Your task to perform on an android device: Open the Polaris Office app and share the Conversation file with dbwscratch.test.id10@gmail.com.
Image 1: 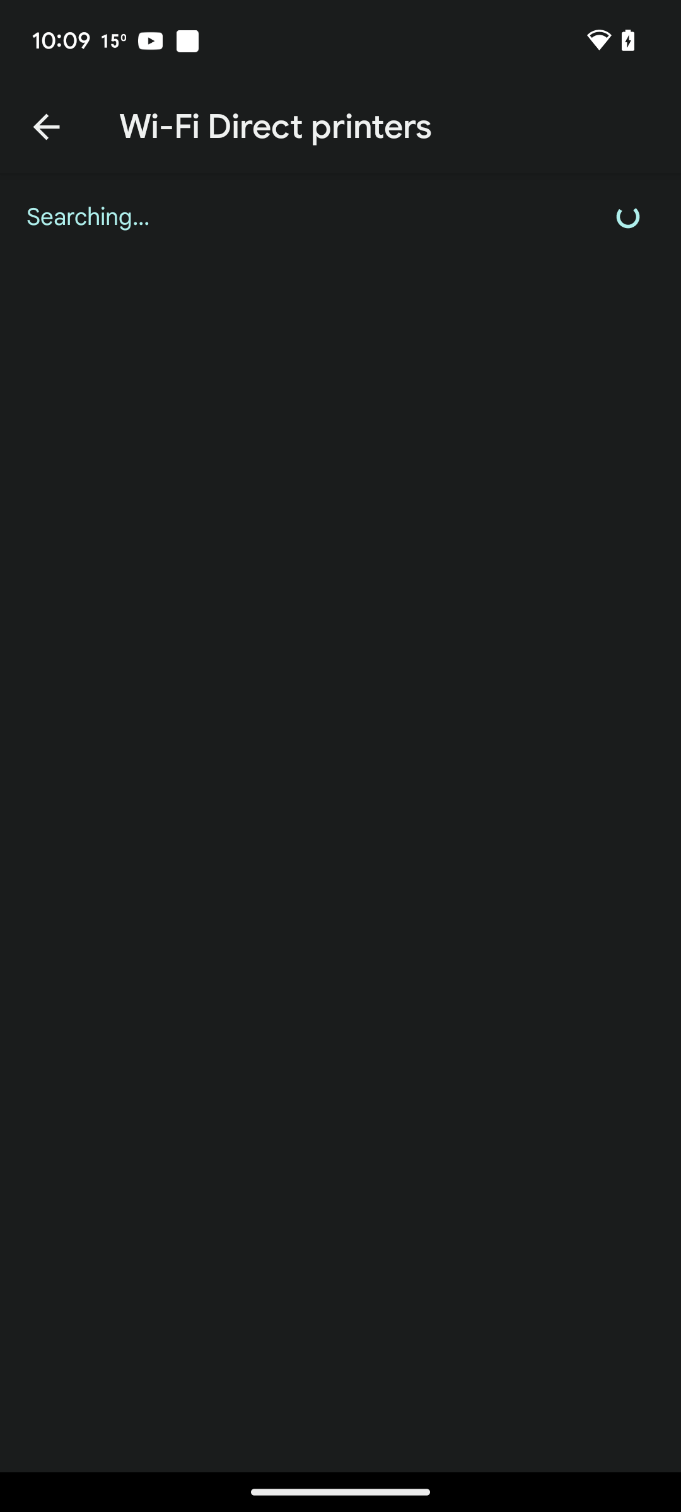
Go back to the conversation document content
Step 1: press back button
Image 2: 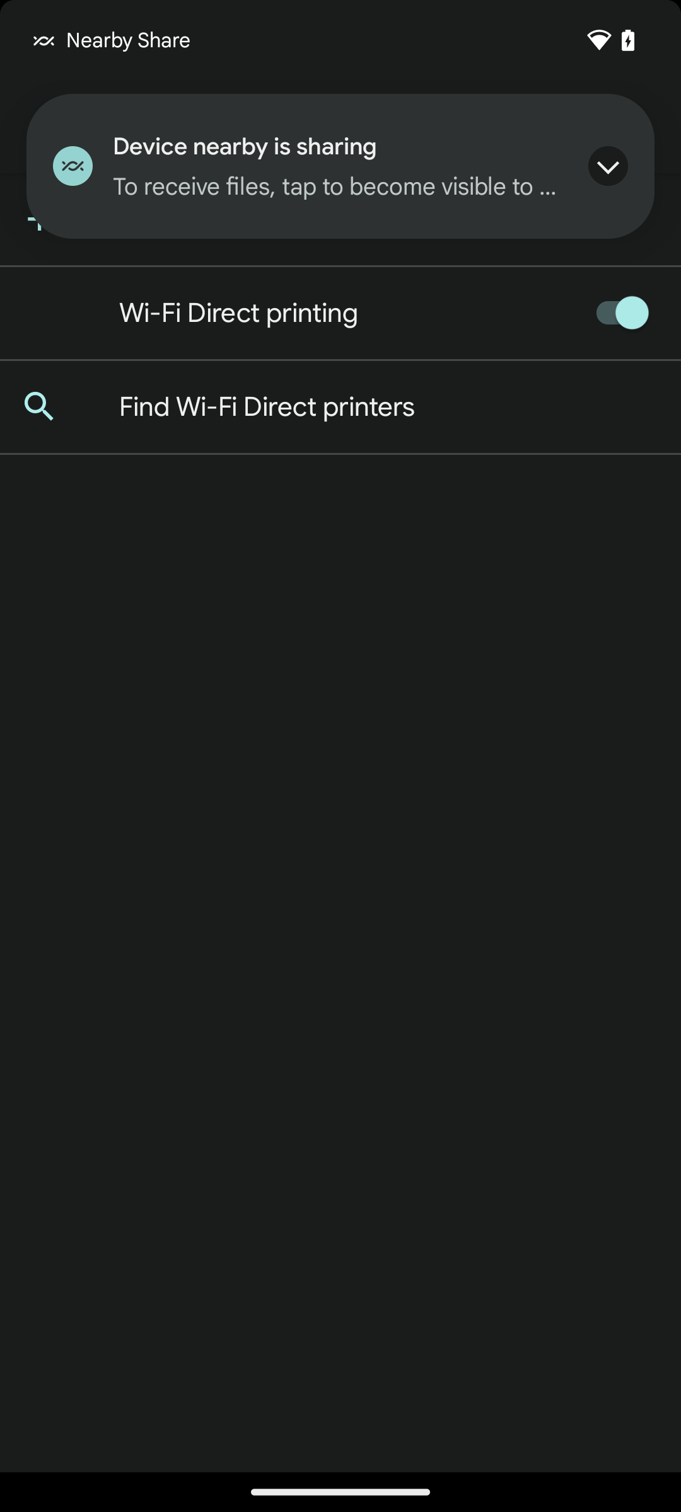
Go back to the conversation document content
Step 2: press back button
Image 3: 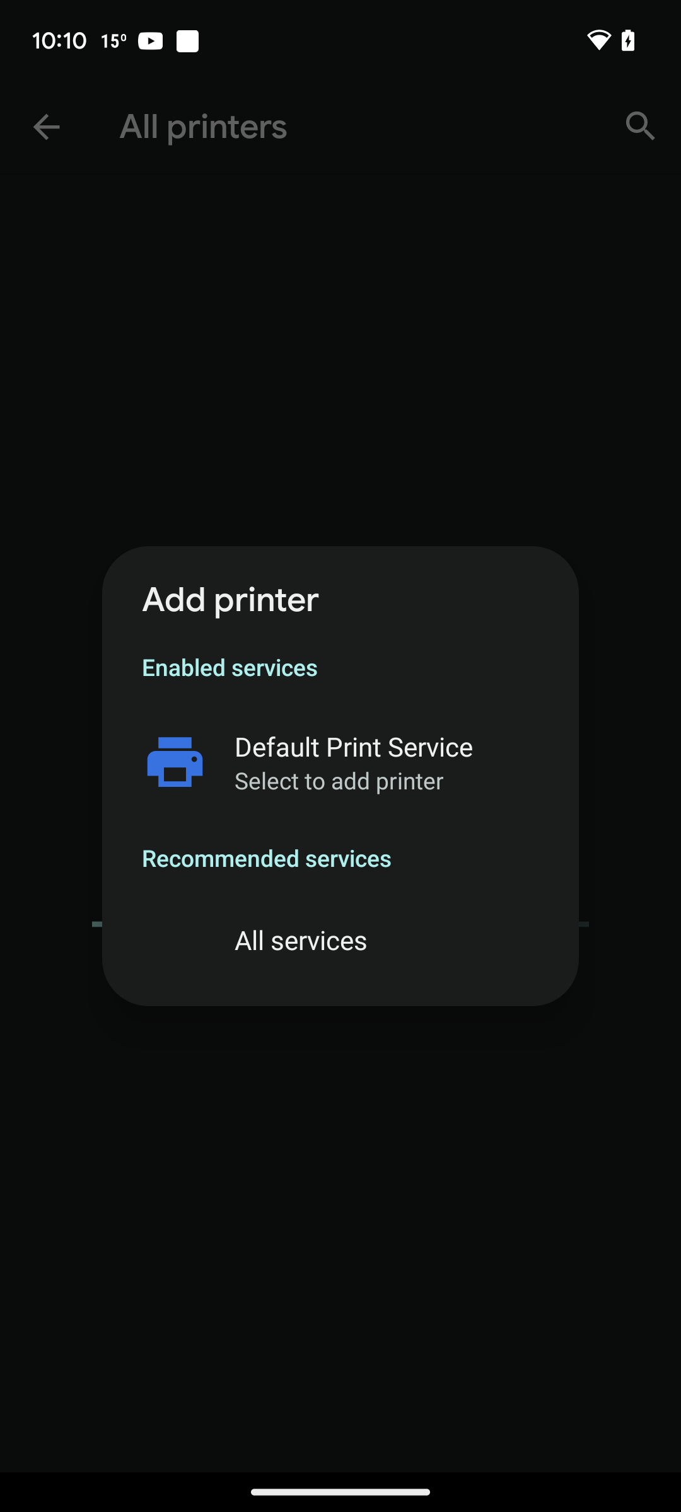
Go back to the conversation document content
Step 3: press back button
Image 4: 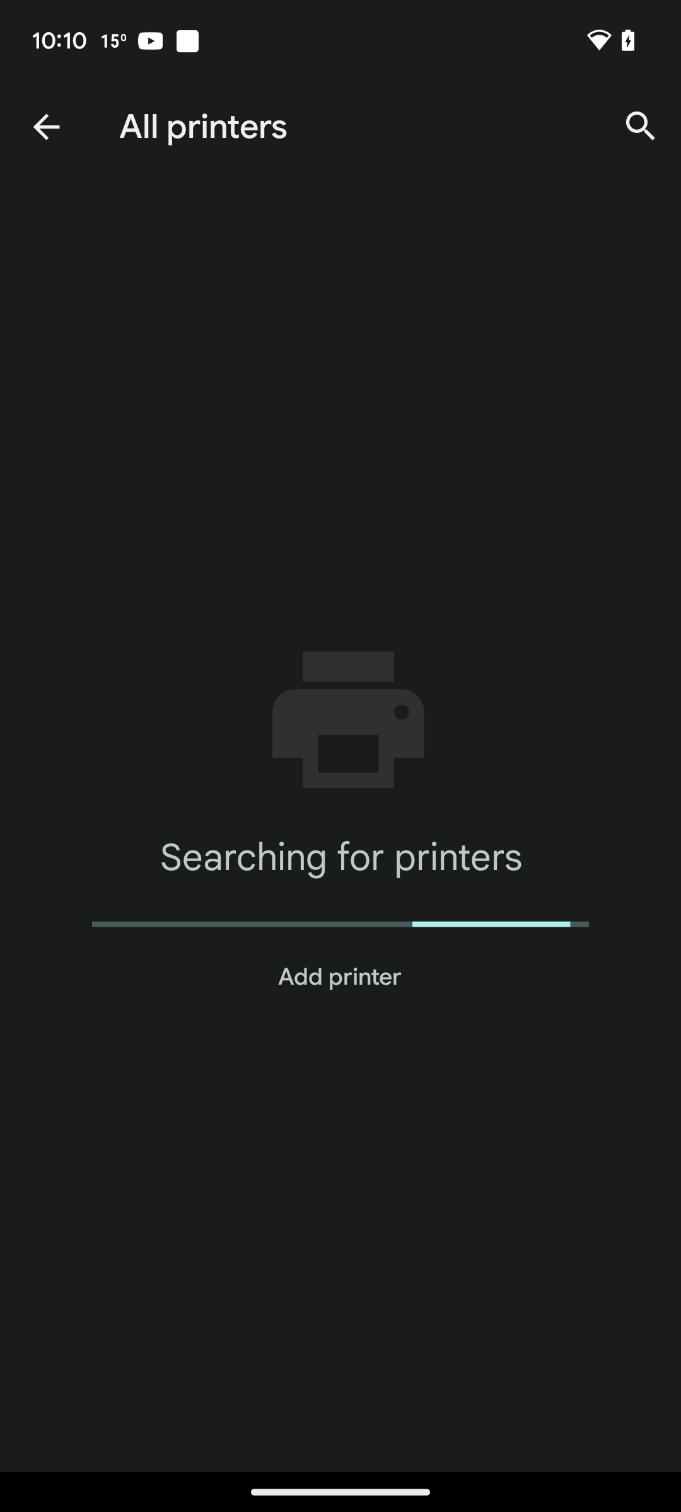
Go back to the conversation document content
Step 4: press back button
Image 5: 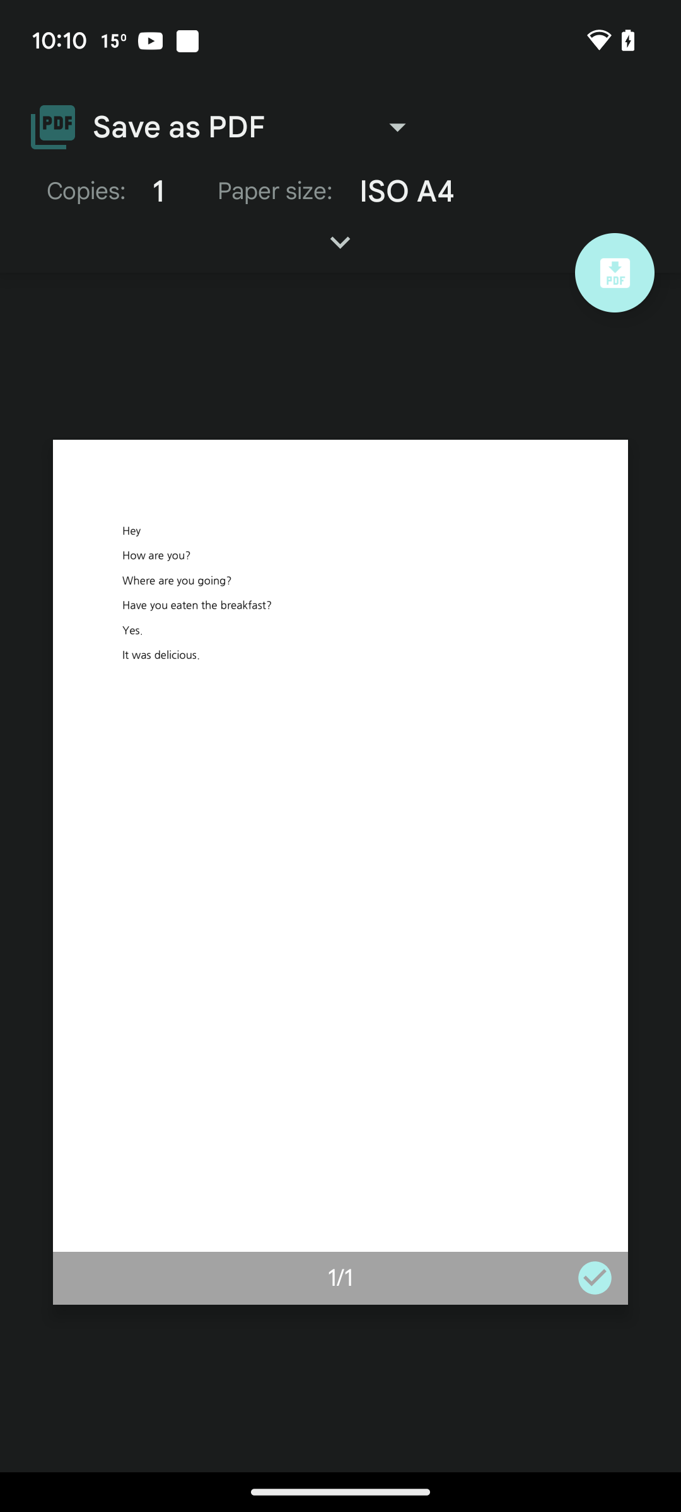
Go back to the conversation document content
Step 5: press back button
Image 7: 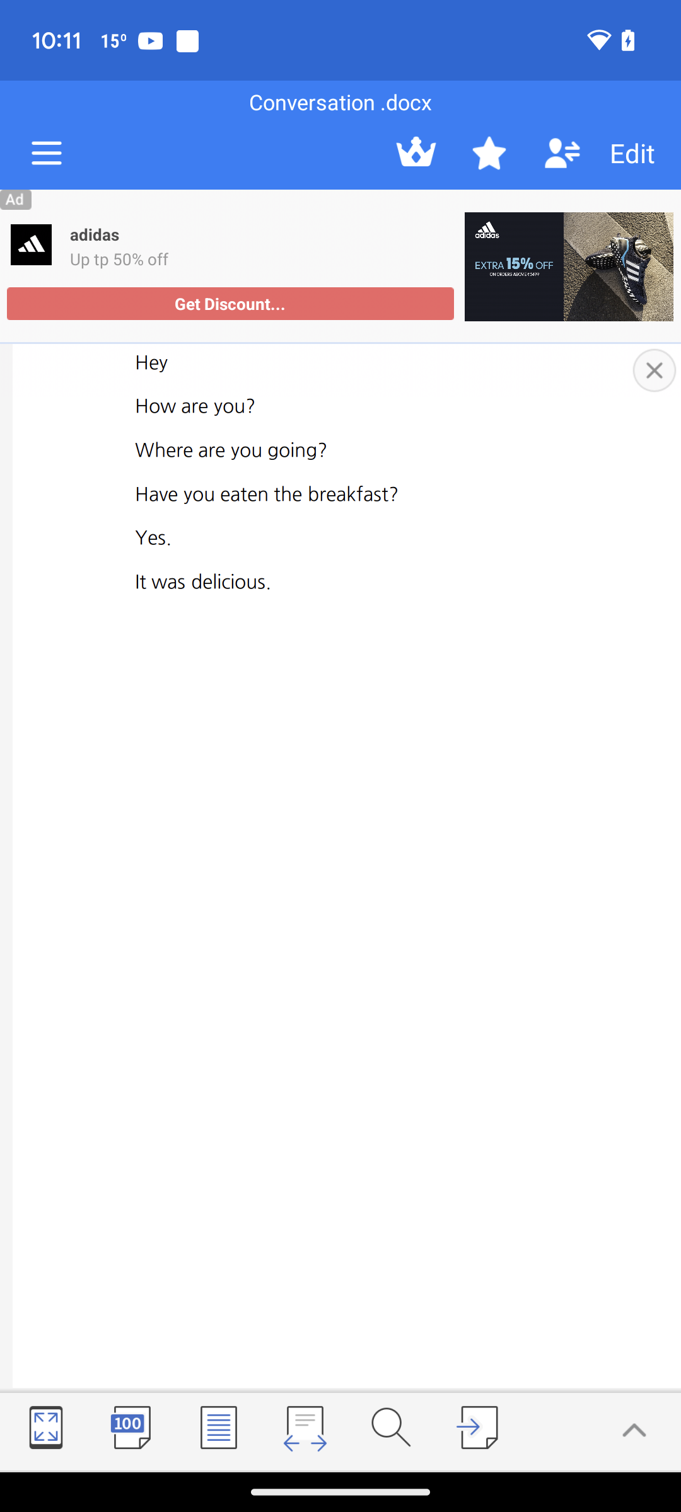
Click on the three vertical lines at the top left corner of the screen
Step 7: click (46, 153)
Image 8: 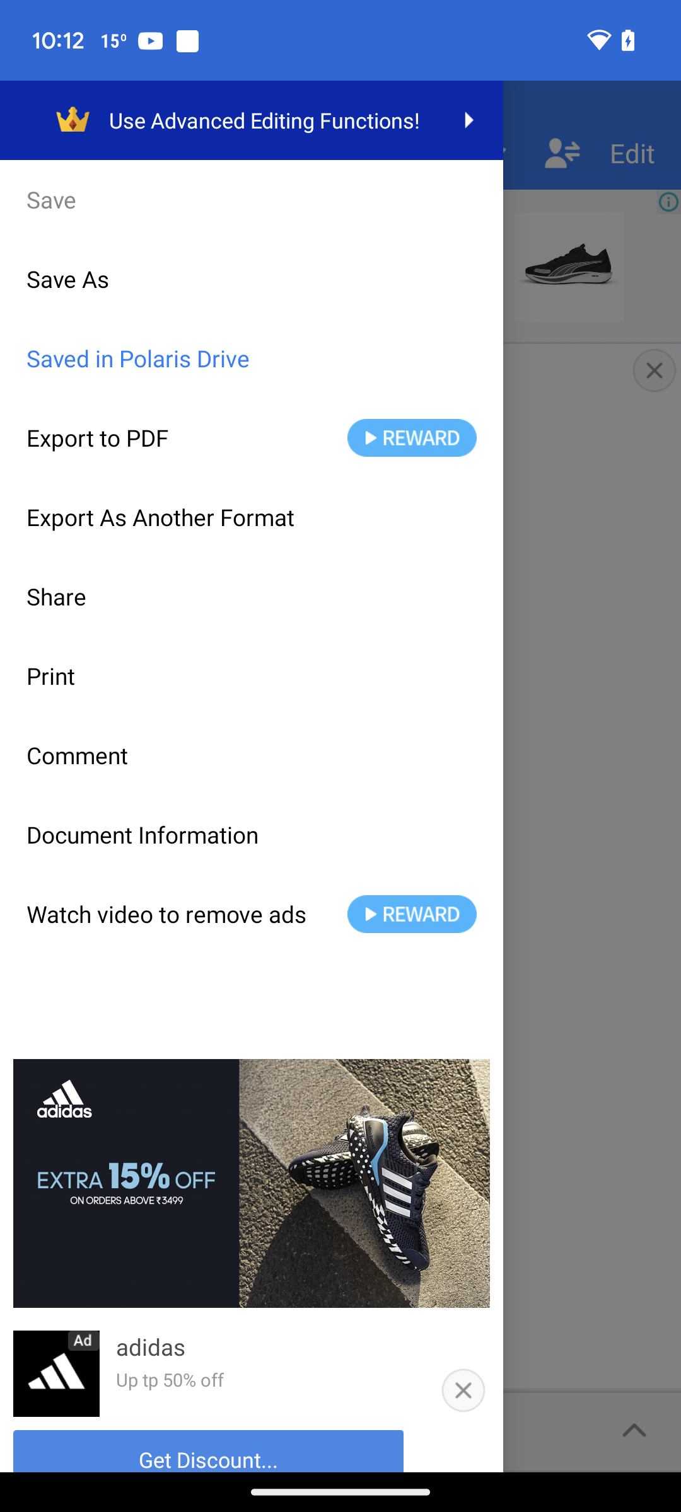
Click on the share option
Step 8: click (251, 596)
Image 9: 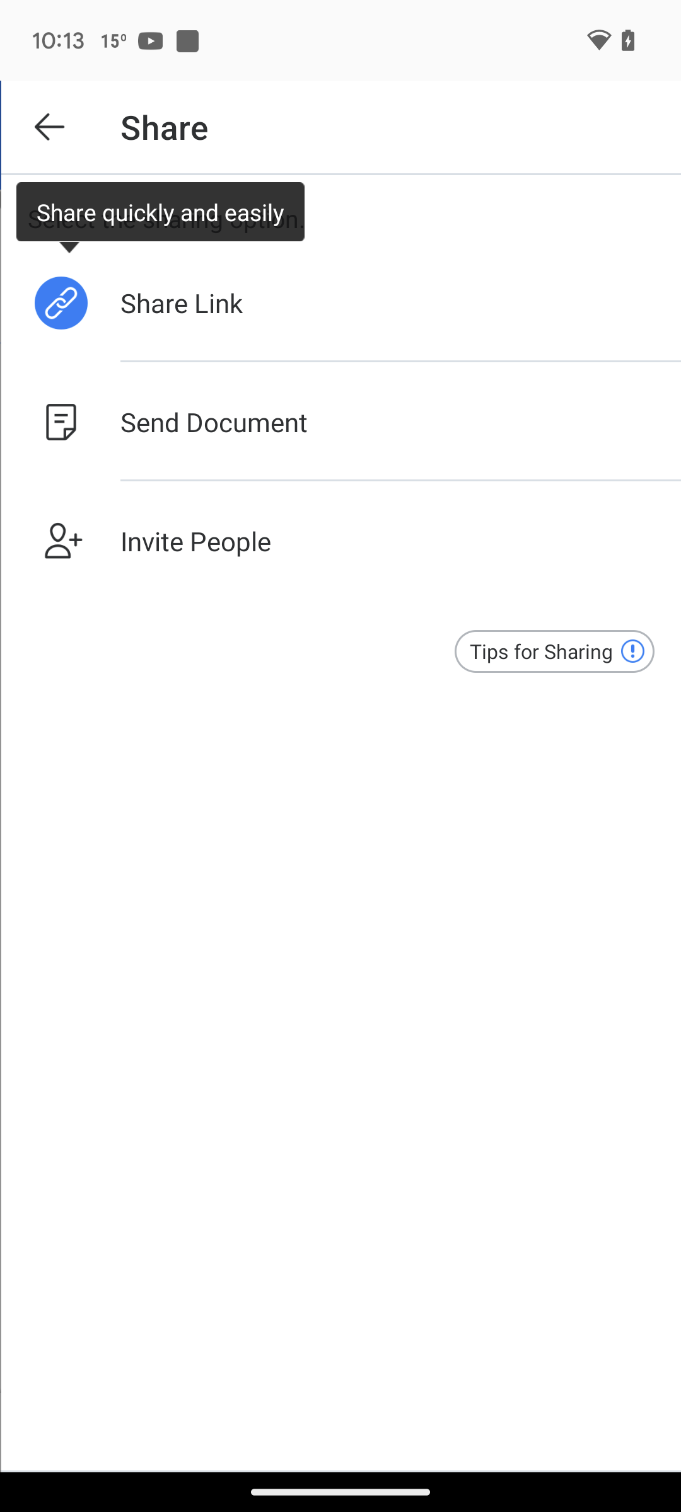
Click on the send document option
Step 9: click (356, 421)
Image 10: 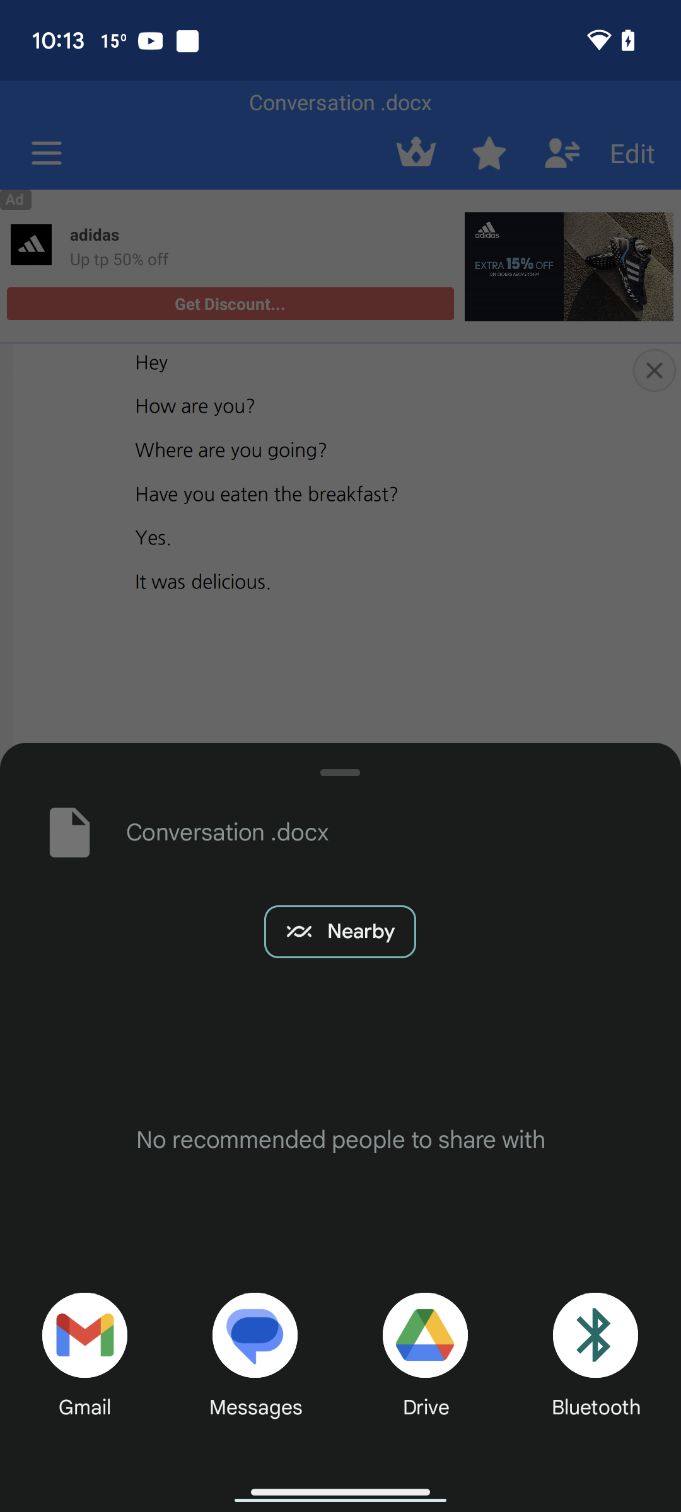
Click on the gmail option
Step 10: click (85, 1360)
Image 11: 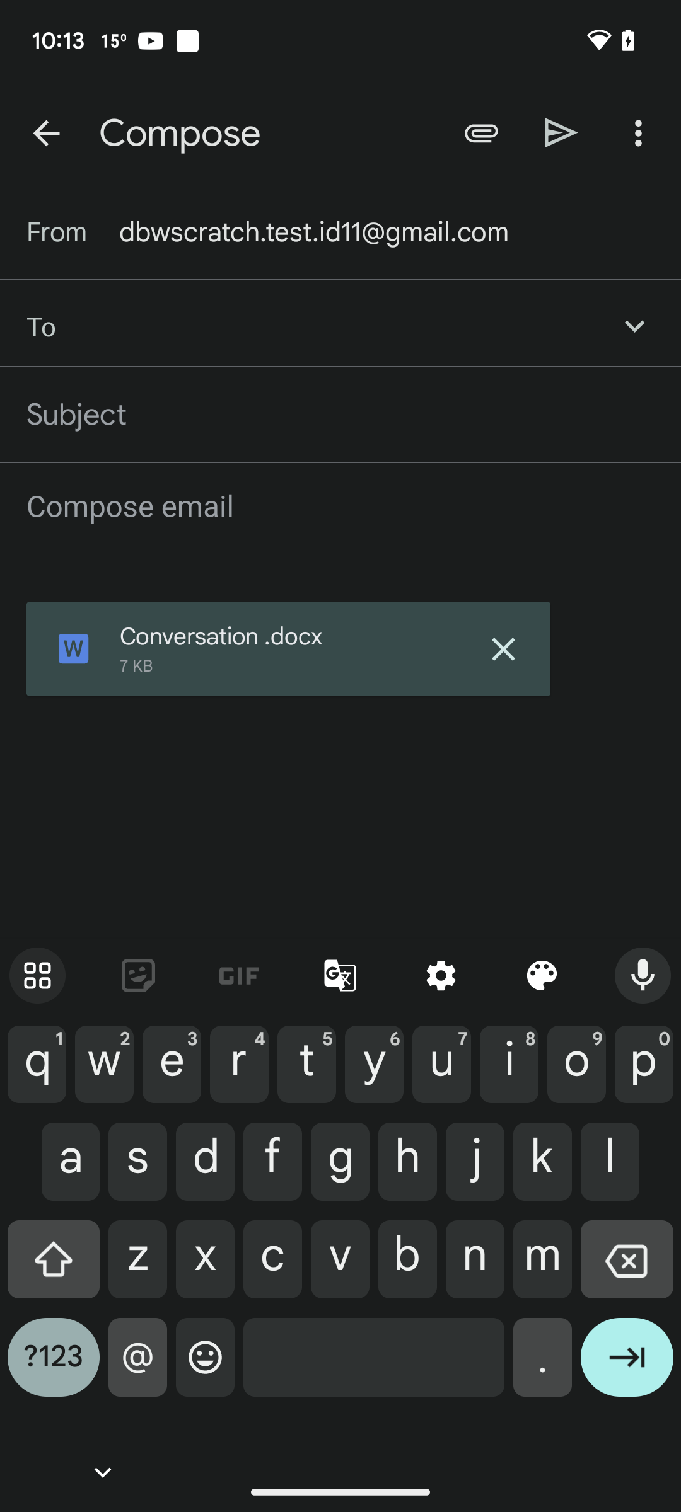
Enter the email id as dbwscratch.test.id10@gmail.com
Step 11: type "dbwscratch.test.id10@gmail.com"
Image 12: 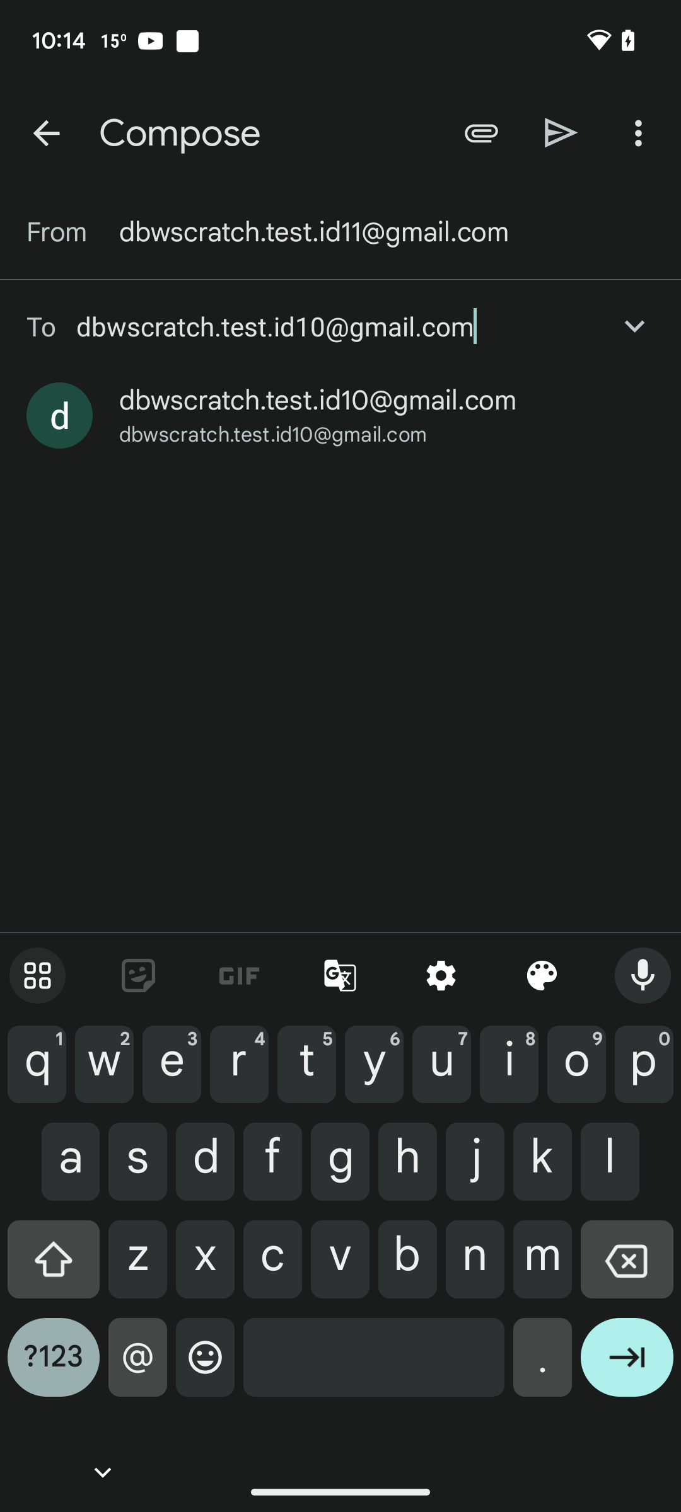
Click on the enter icon on the keyboard
Step 12: click (627, 1367)